Your task to perform on an android device: The thought that I've received rewards from studying the language interests me, therefore I'd like to take a look at my Earn awards on the Duolingo app.
Image 0: 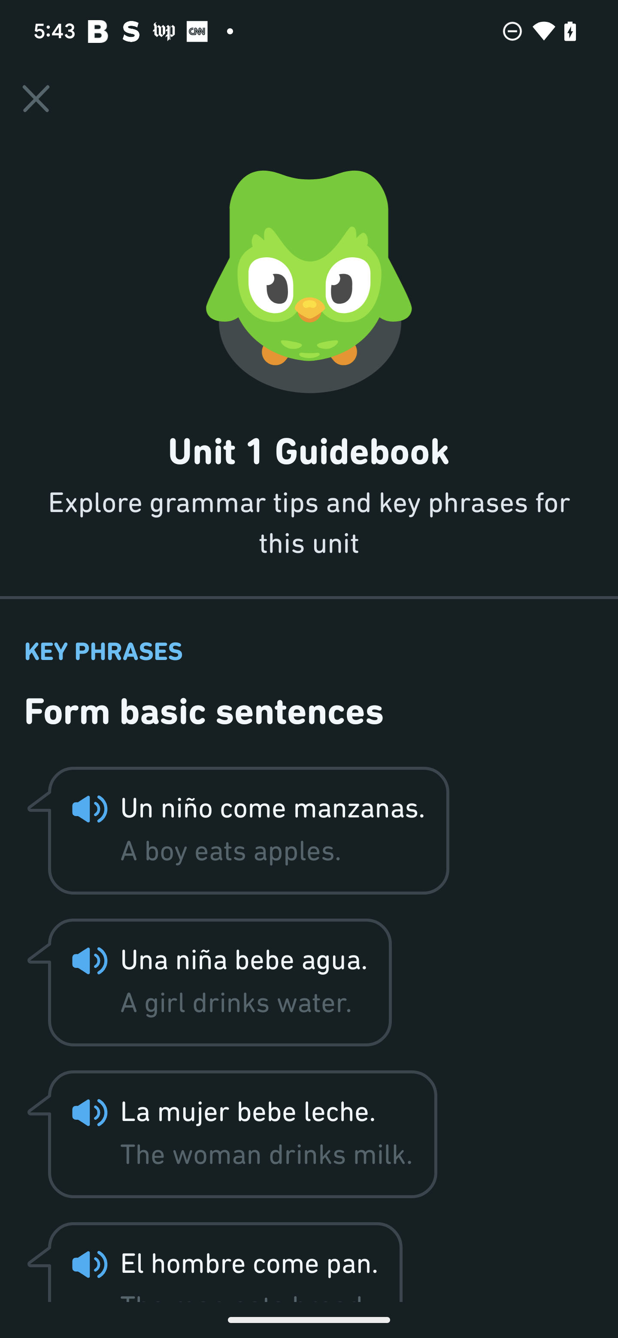
Go back to the previous page
Step 0: press back button
Image 2: 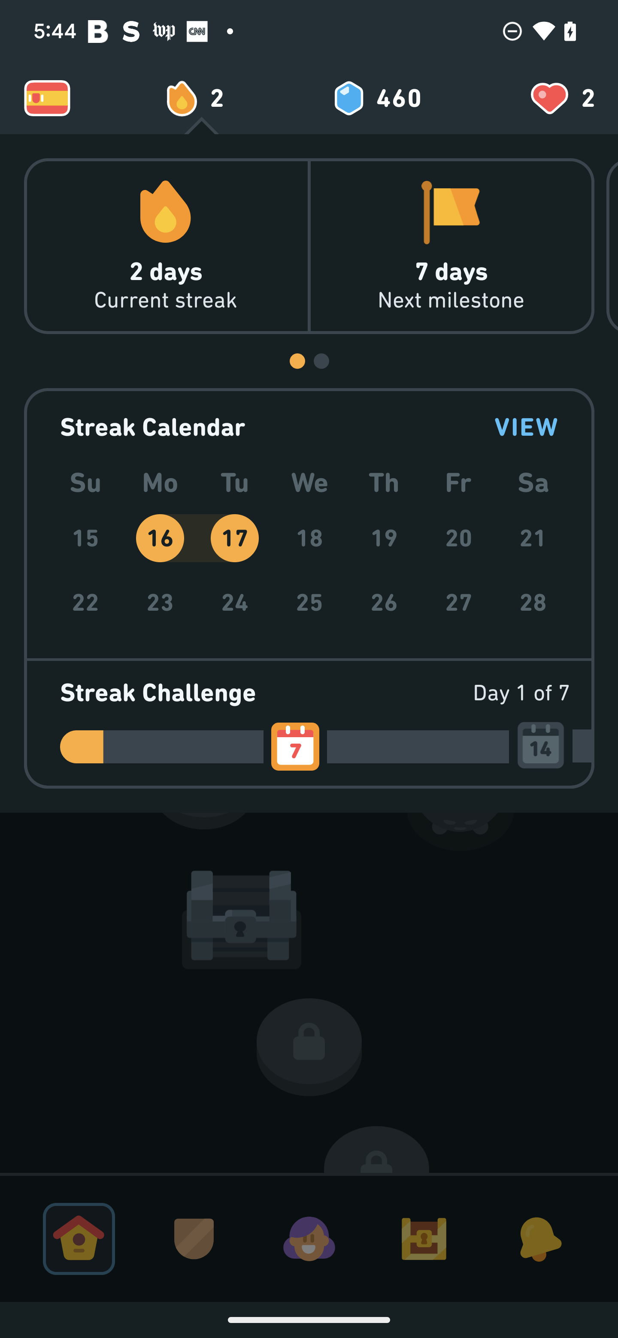
Go back to the previous page
Step 2: press back button
Image 3: 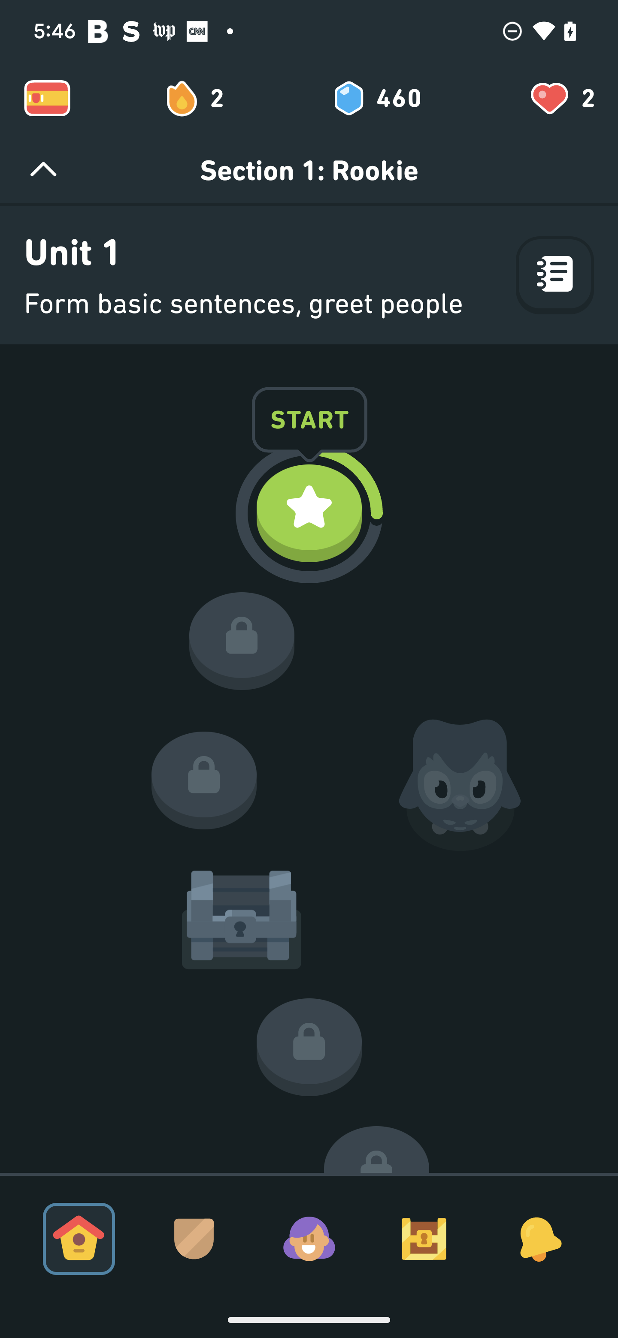
Click on the rewards icon
Step 3: click (424, 1239)